Your task to perform on an android device: I would like to use the wps office  app to add the first video from videos section to the third slide of the presentation
Image 0: 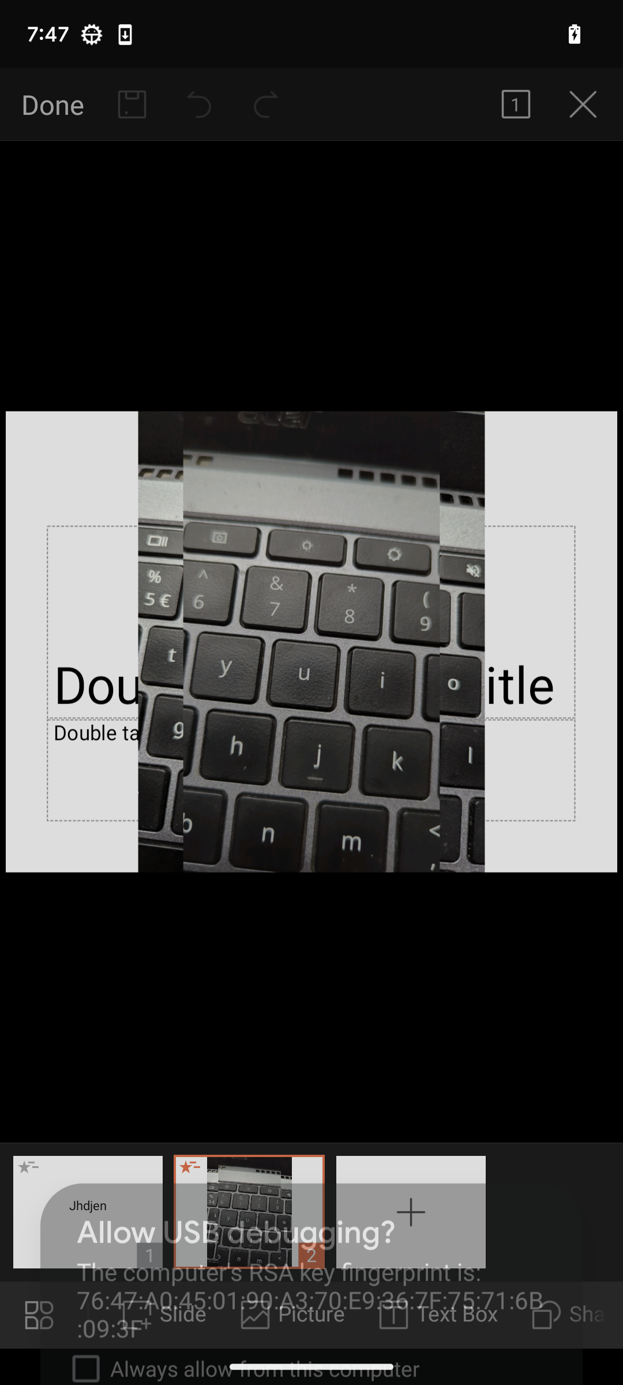
click on the plus icon at the bottom of the screen to add new slide in presentation
Step 0: click (440, 1195)
Image 1: 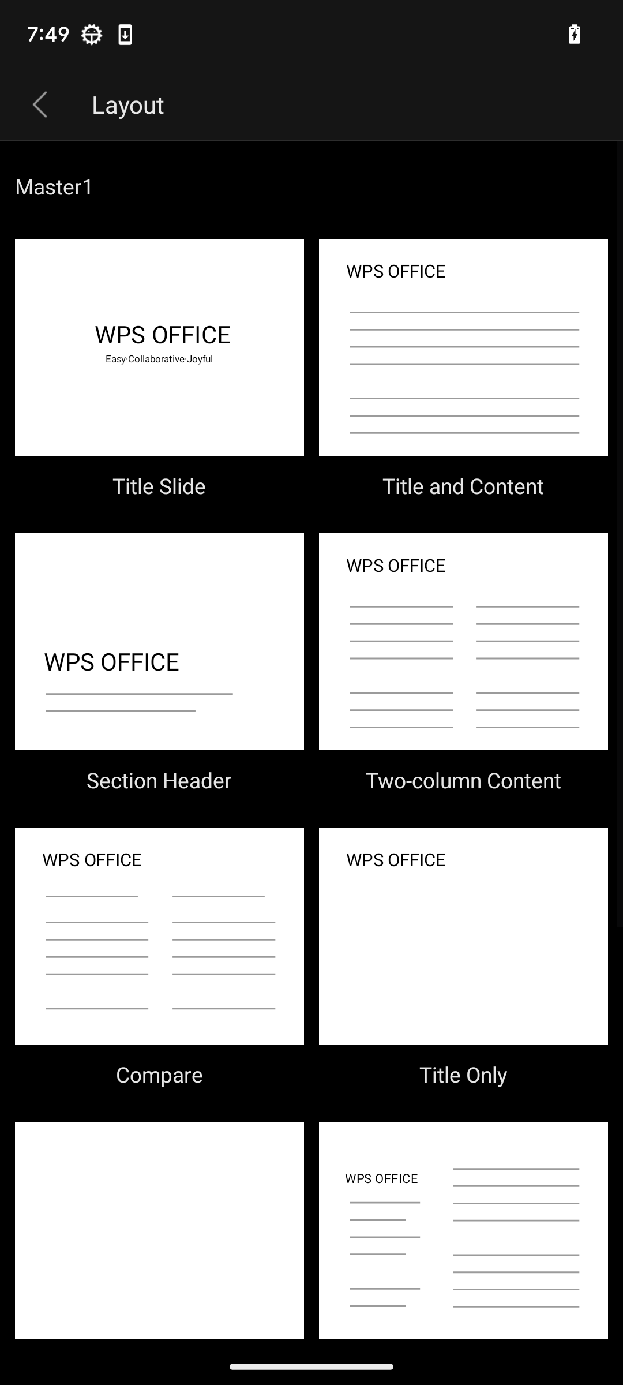
choose first option ( Title slide) at top of the screen to insert a video
Step 1: click (111, 340)
Image 2: 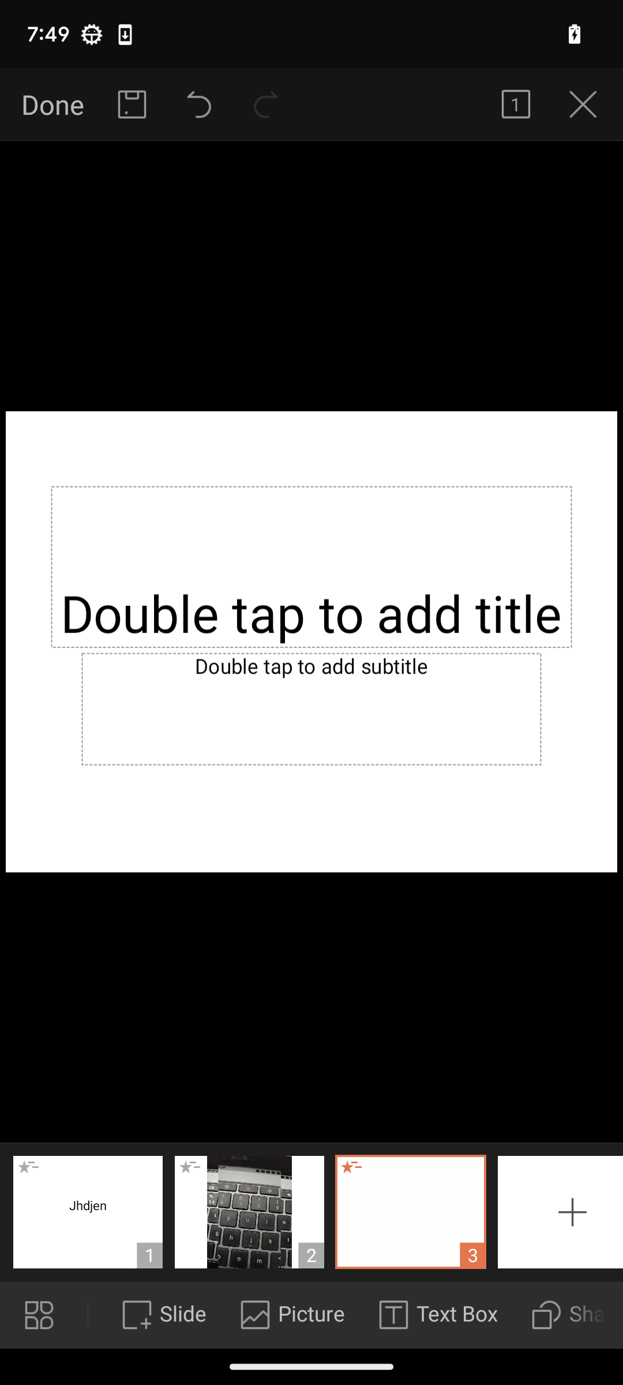
click on the square icon at lower left corner of the screen to insert a video 
Step 2: click (39, 1315)
Image 3: 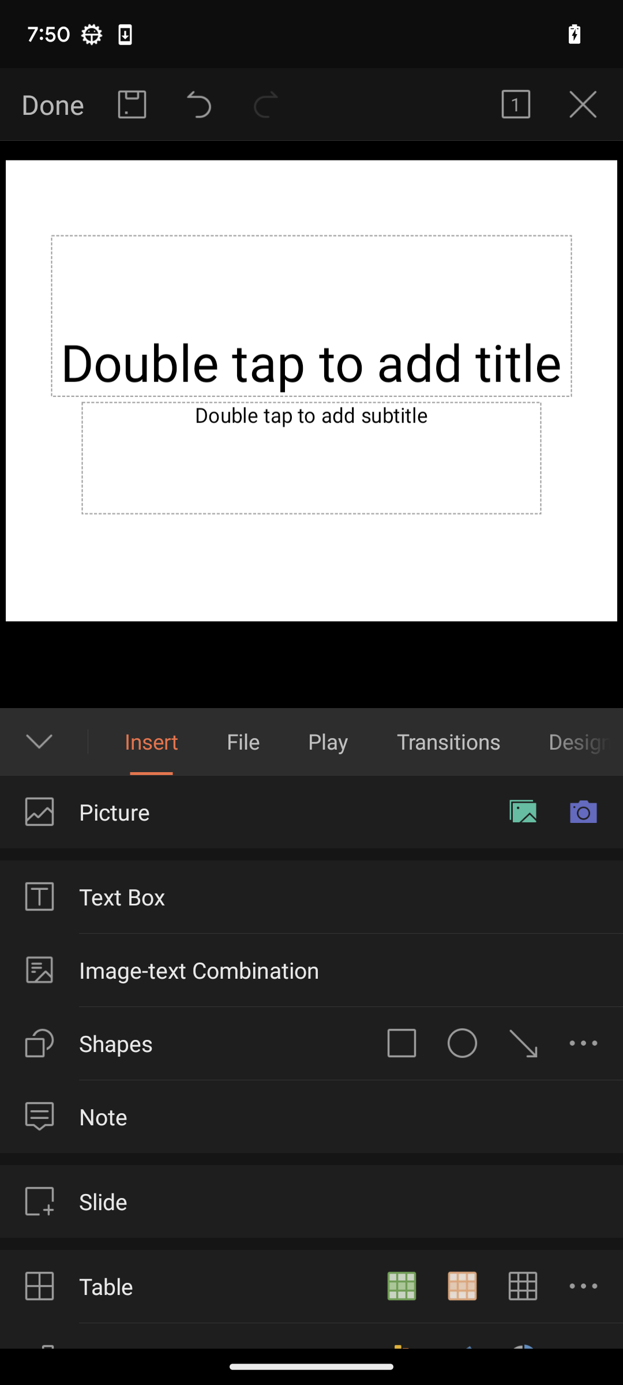
swipe down the pop up window at the screen to view more options 
Step 3: scroll down
Image 5: 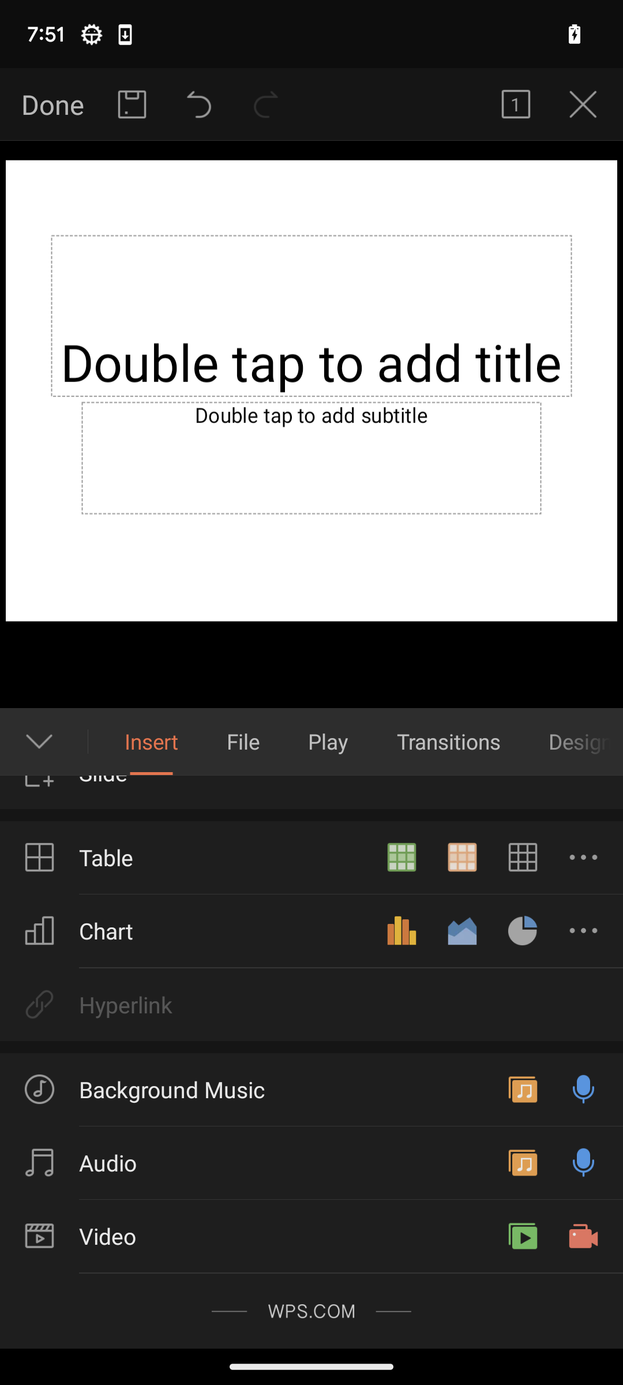
choose video button on the pop up window at bottom  of the screen 
Step 5: click (286, 1236)
Image 6: 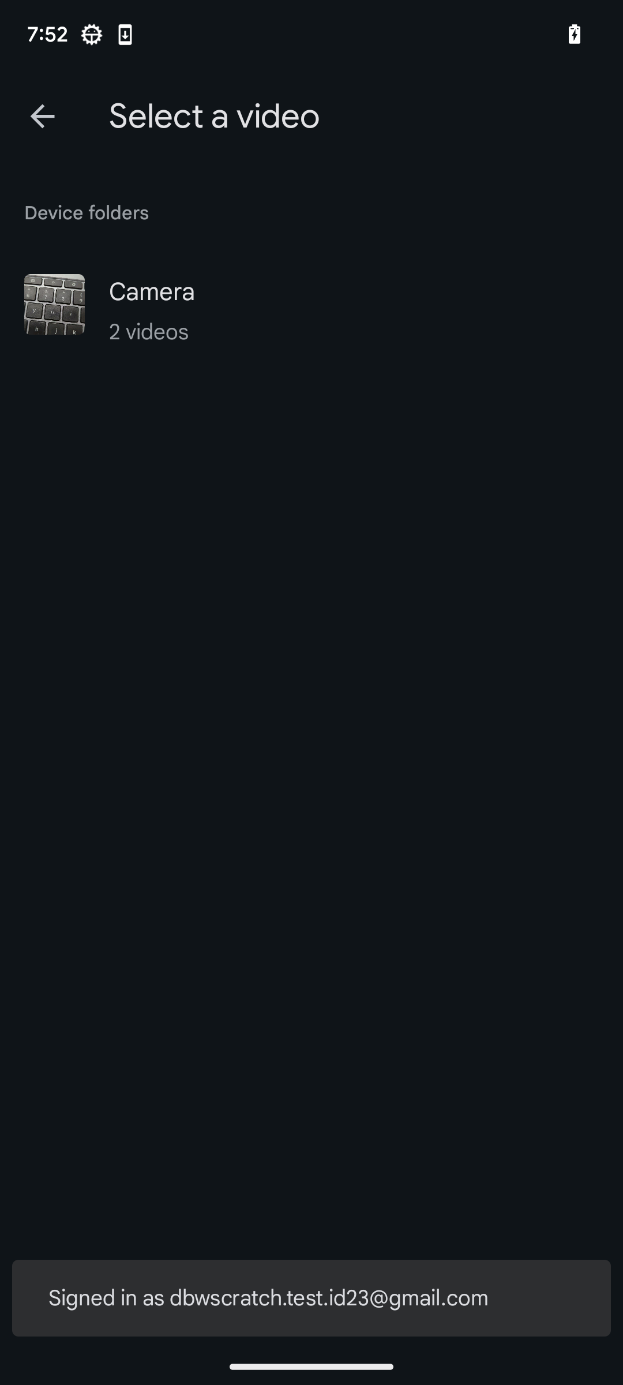
choose camera option at top of the screen to insert video 
Step 6: click (148, 332)
Image 7: 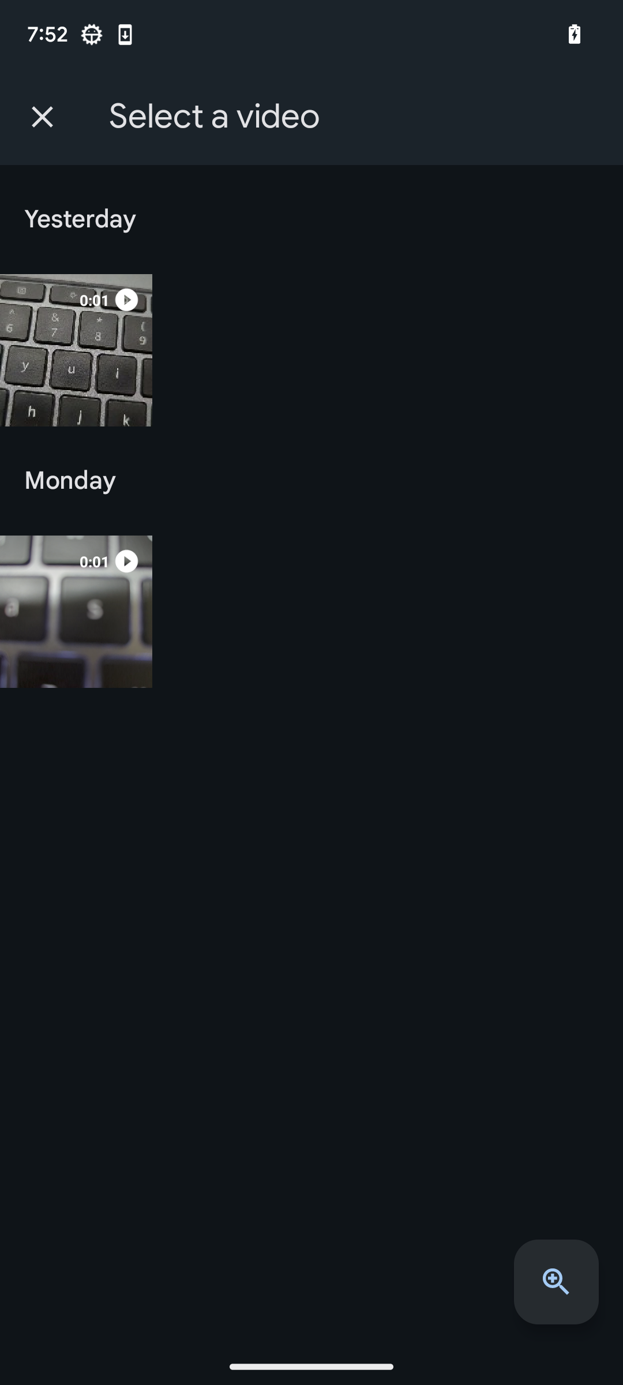
choose first option at top of the screen 
Step 7: click (76, 350)